Your task to perform on an android device: View the details of the message "I hope you are doing good" that I sent to my friend Natalie Larson on the Messenger app.
Image 0: 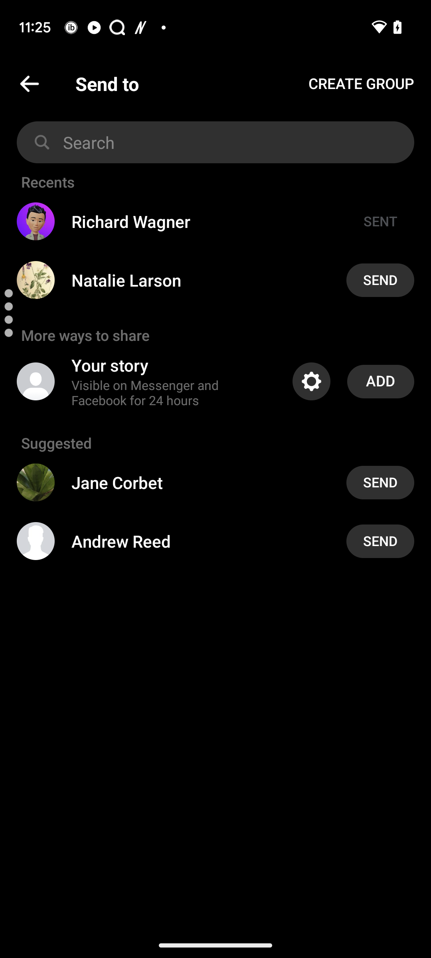
Go back to the previous Page.
Step 0: press back button
Image 1: 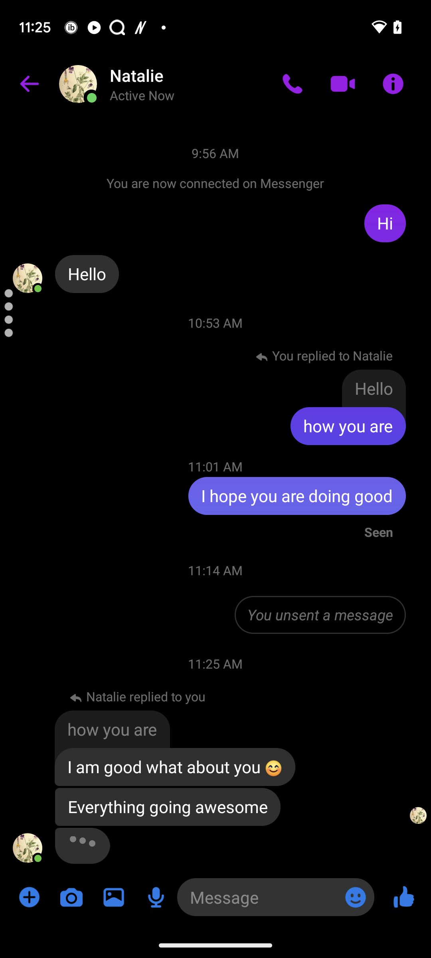
Click on the Message I Hope you are doing good.
Step 1: click (297, 495)
Image 2: 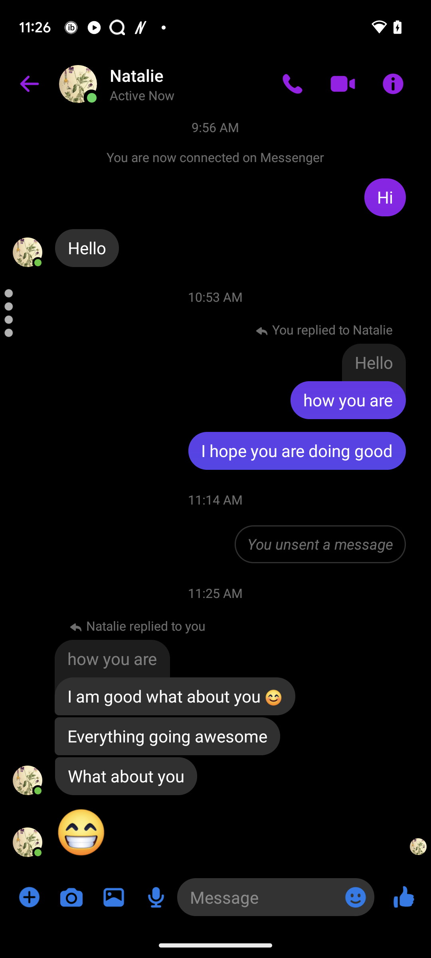
Click on the Message I Hope you are doing good.
Step 2: click (297, 450)